Your task to perform on an android device: I have scheduled meetings, so I want to search for the train from Groningen Netherlands to Amsterdam Centraal on November 5th, and the arrival time will be 09:00 am on the Glimble app
Image 0: 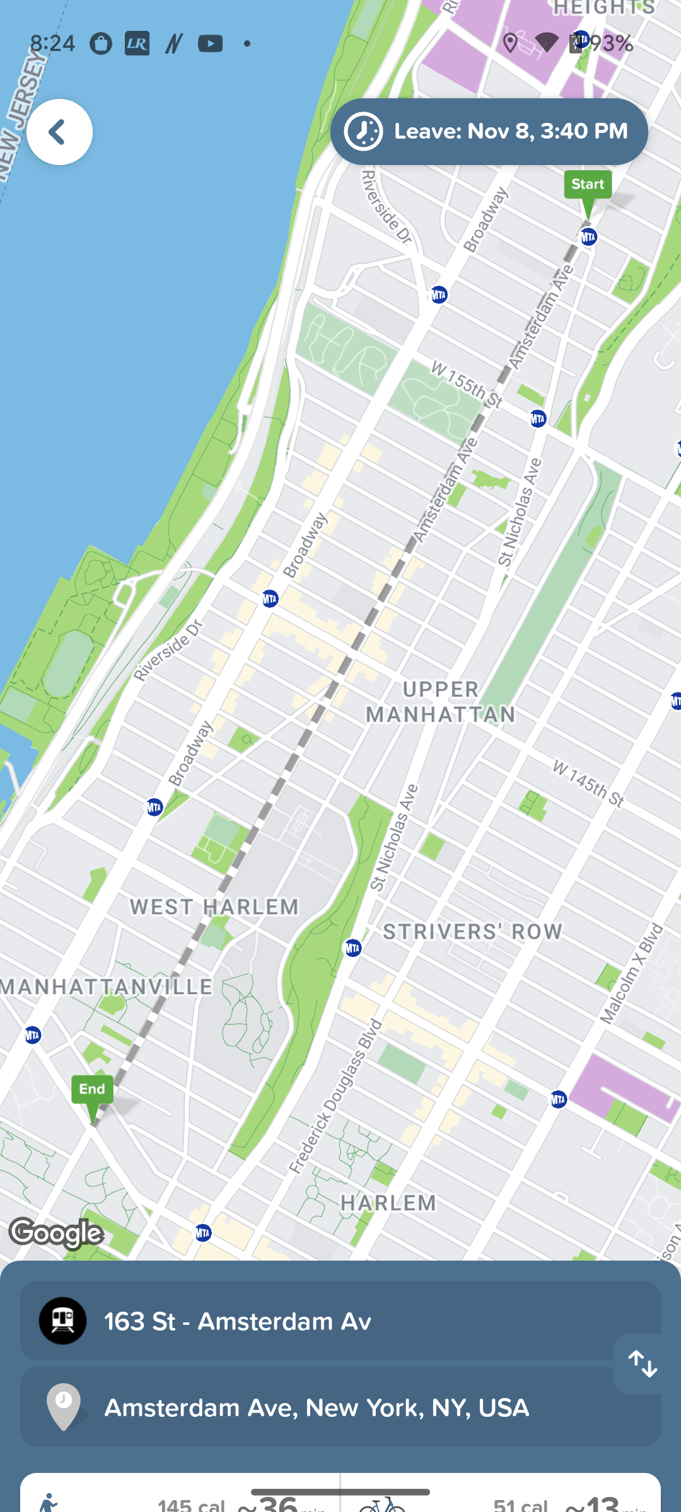
Open the Glimble app
Step 0: open app "glimble"
Image 1: 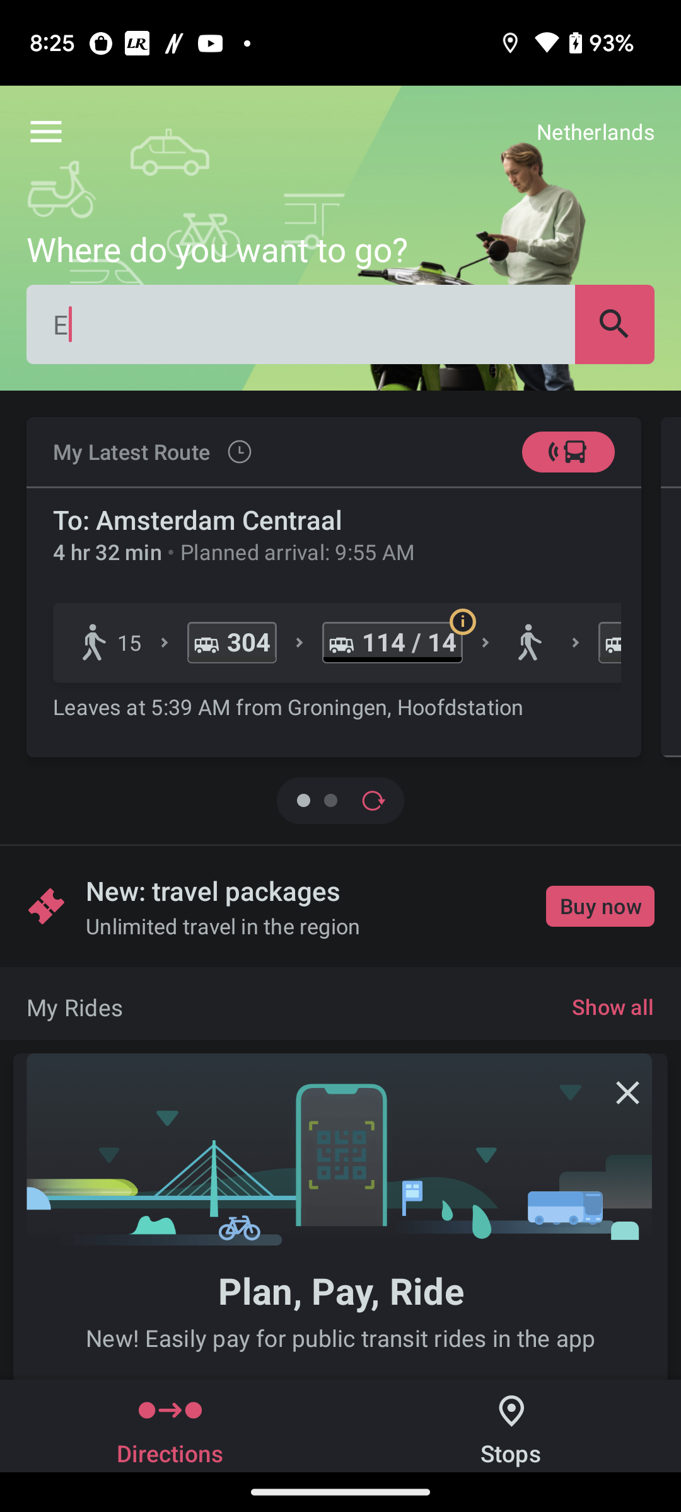
Click on the search icon l
Step 1: click (340, 324)
Image 2: 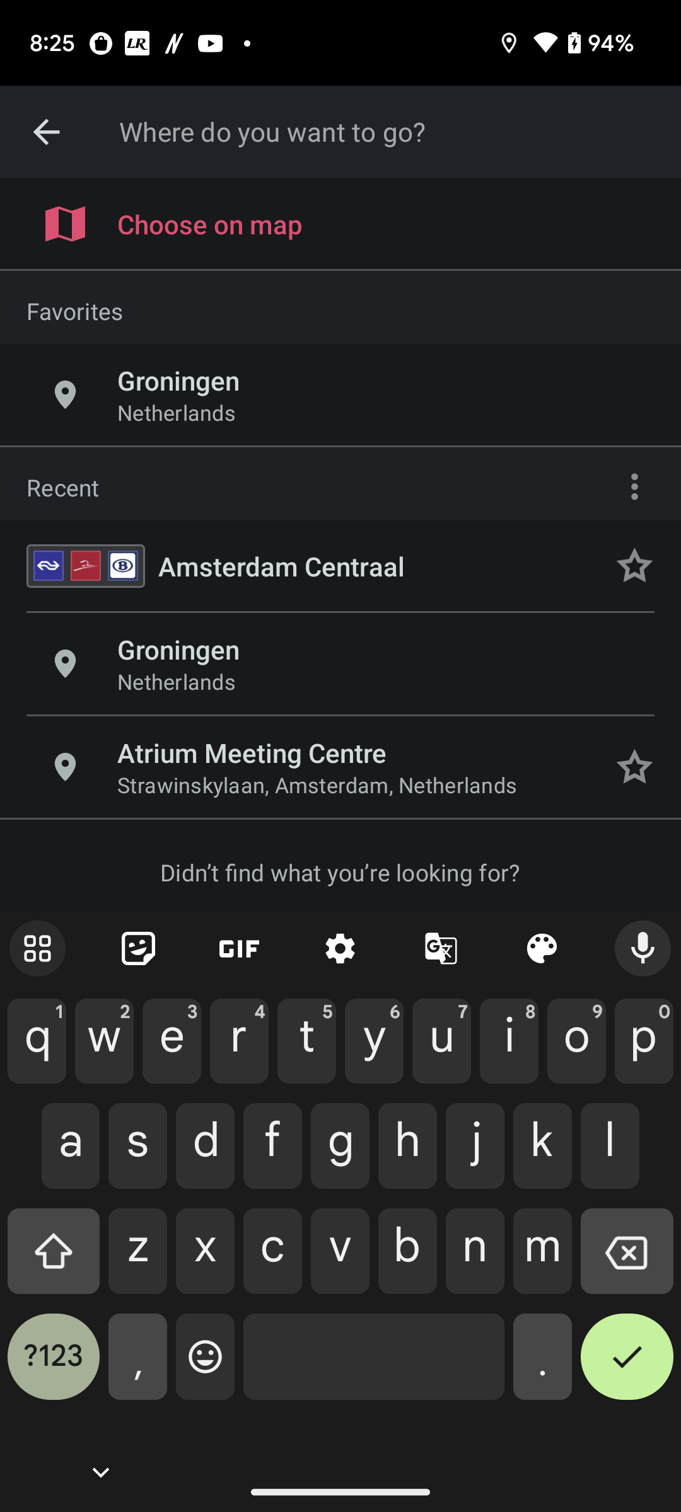
Type Amsterdam Centraal in search bar
Step 2: type "Amsterdam Centraal"
Image 3: 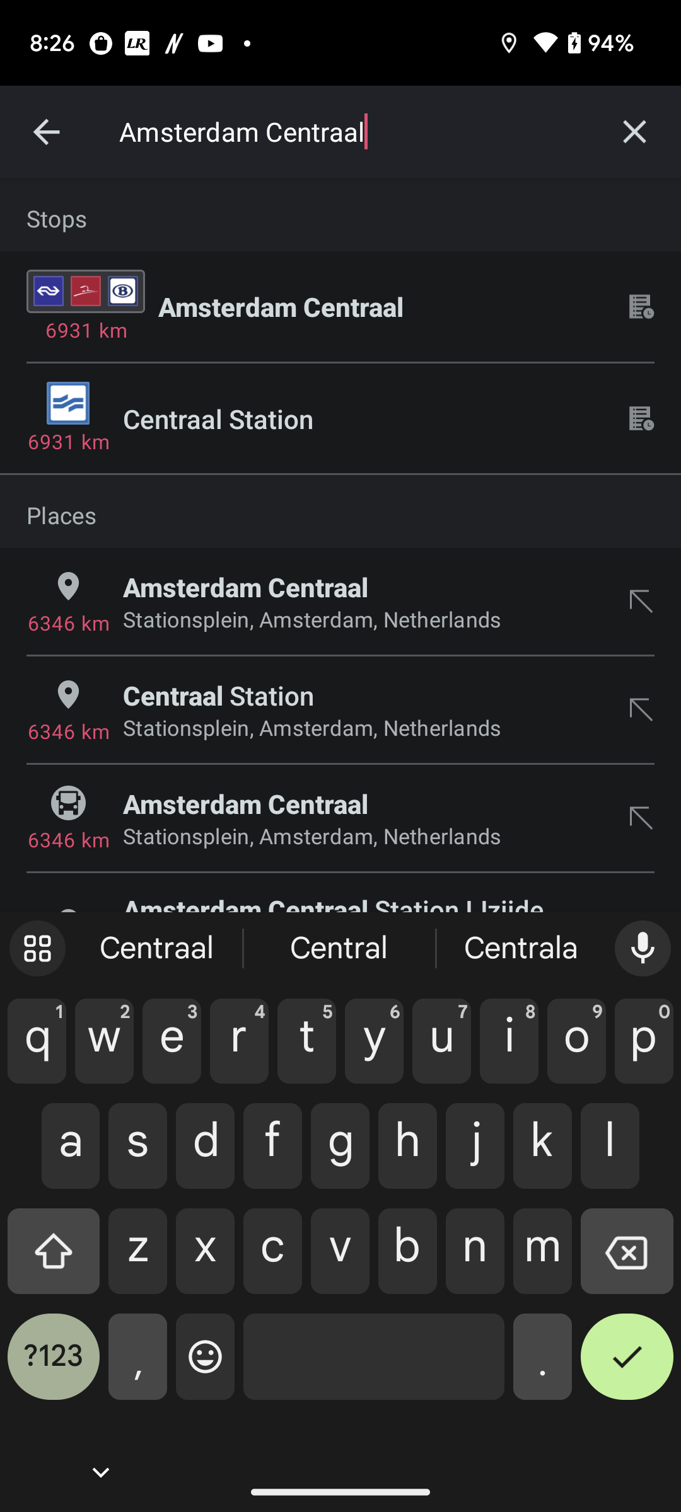
Click on the first suggestion
Step 3: click (380, 306)
Image 4: 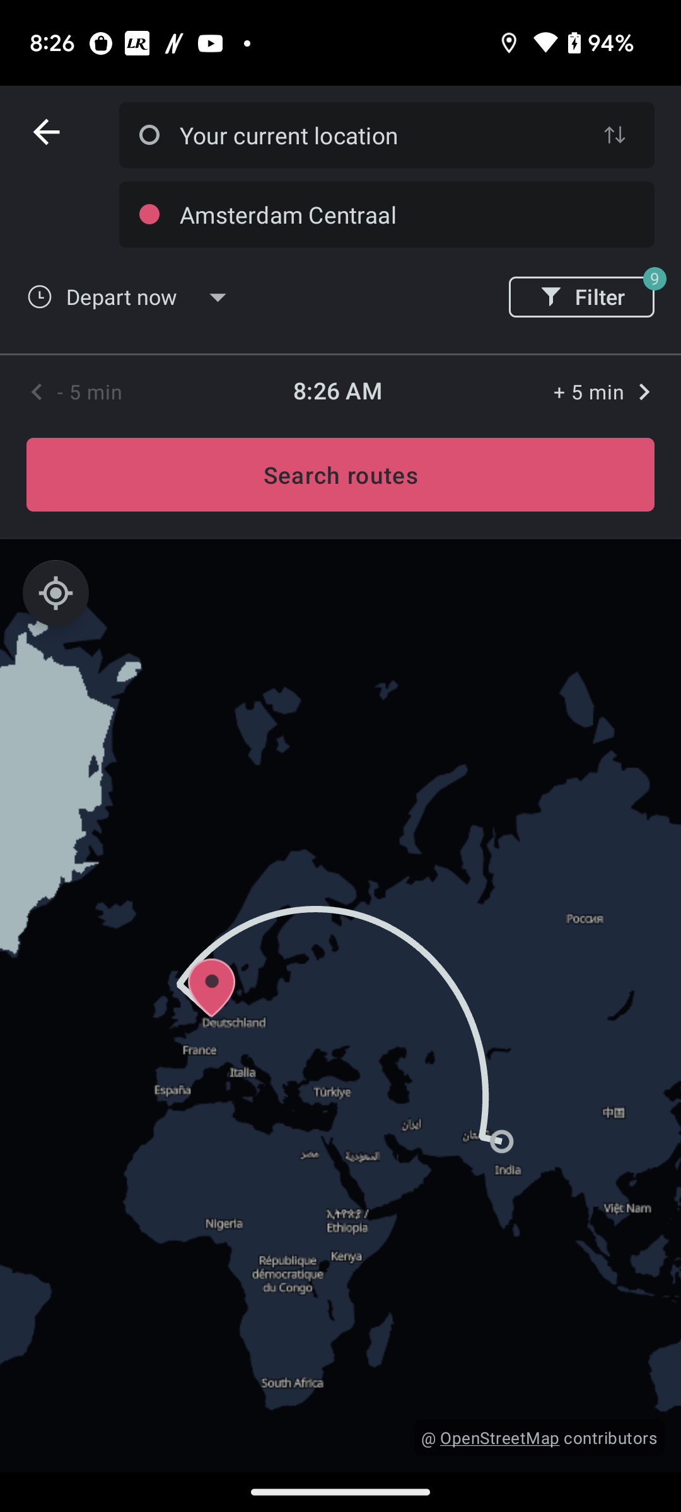
Click on the first suggestion
Step 4: wait
Image 5: 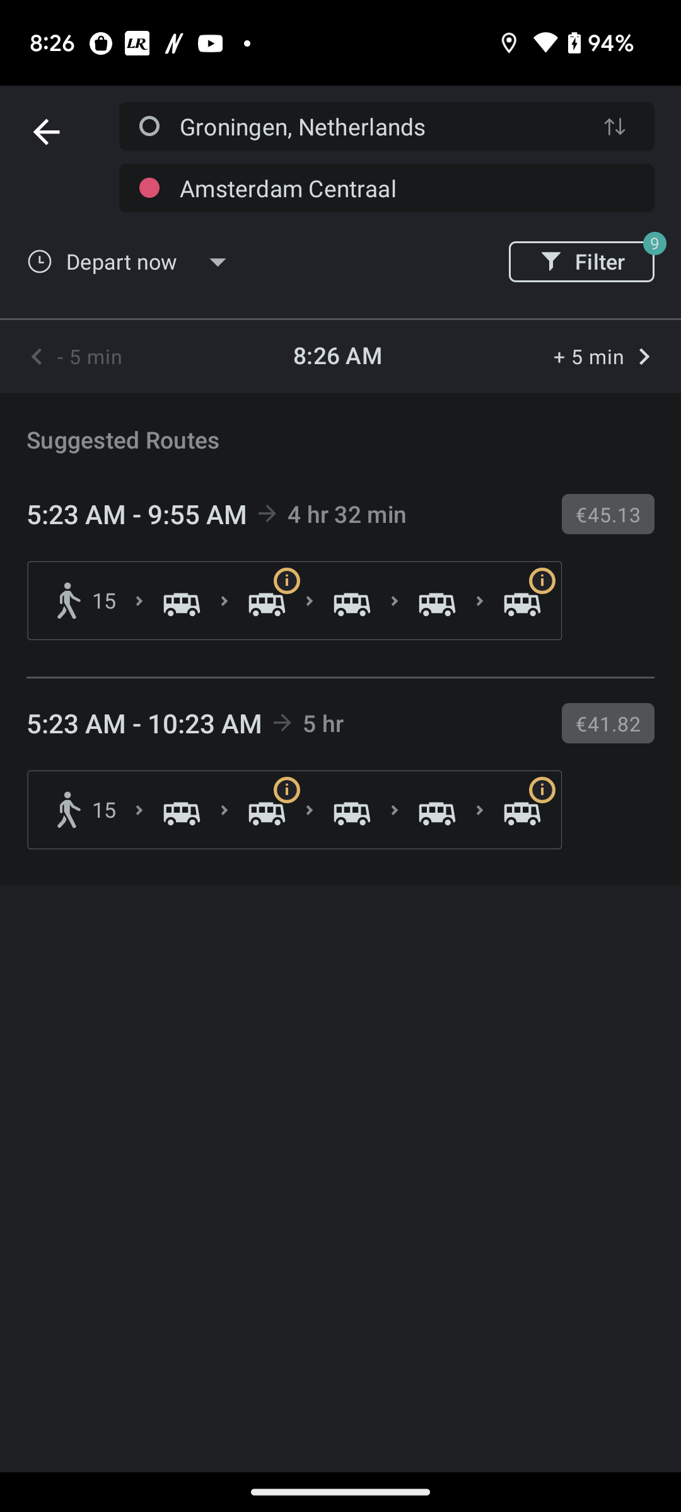
Click on the Depart now
Step 5: click (142, 261)
Image 6: 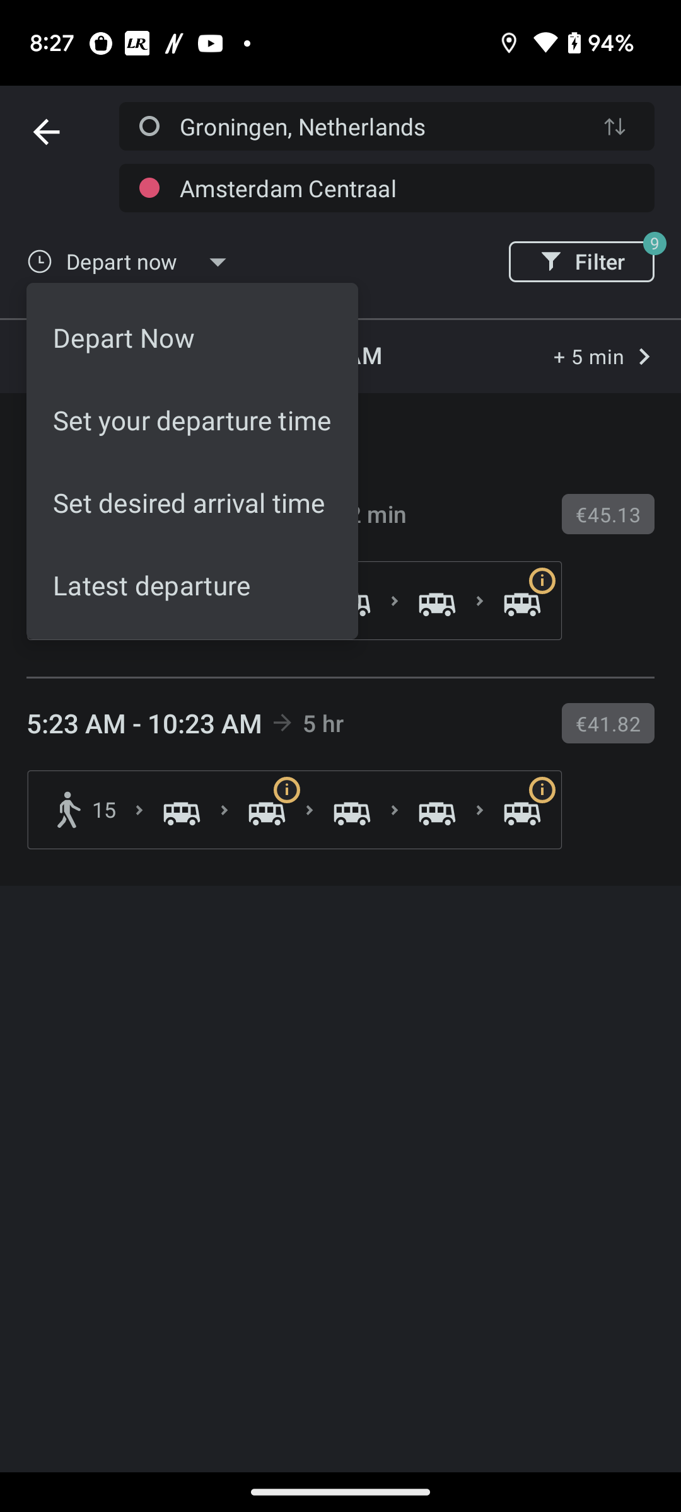
Click on the Depart now
Step 6: click (130, 263)
Image 7: 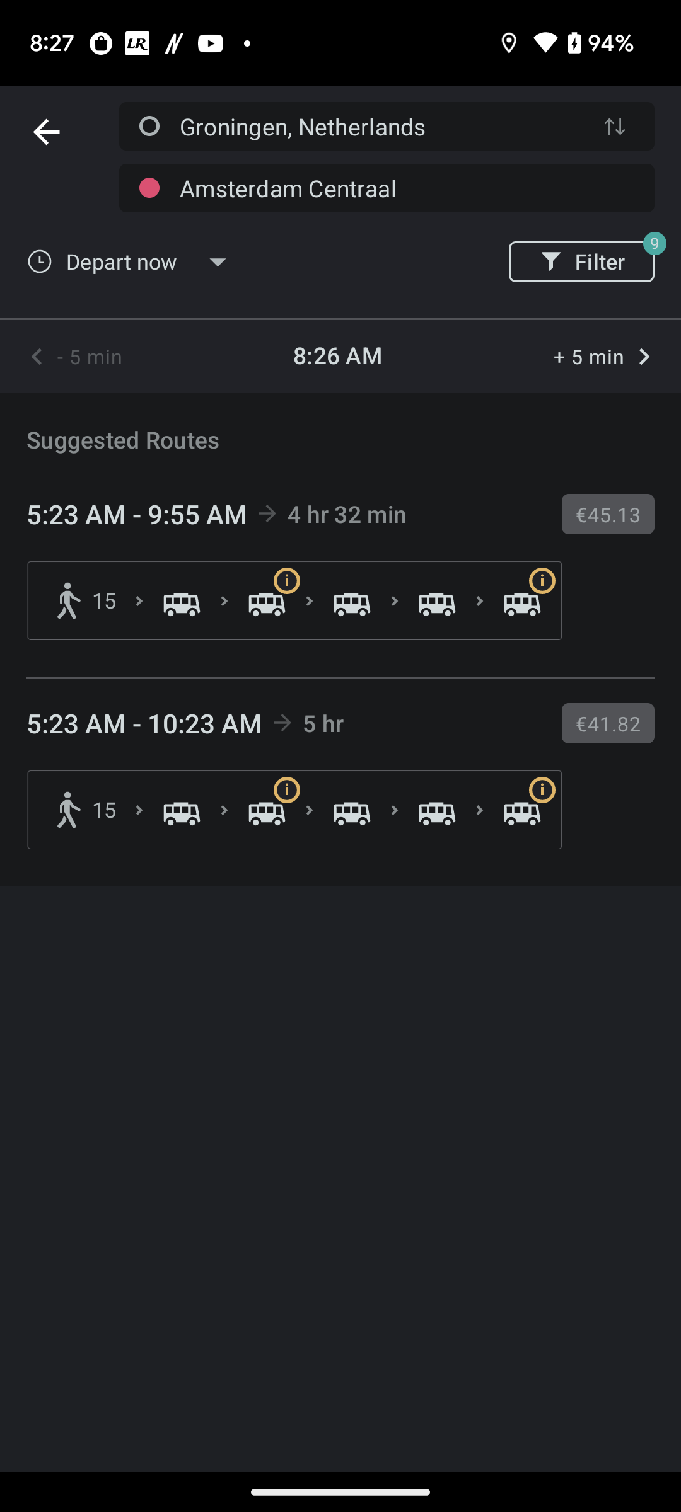
Click on the Depart now
Step 7: wait
Image 8: 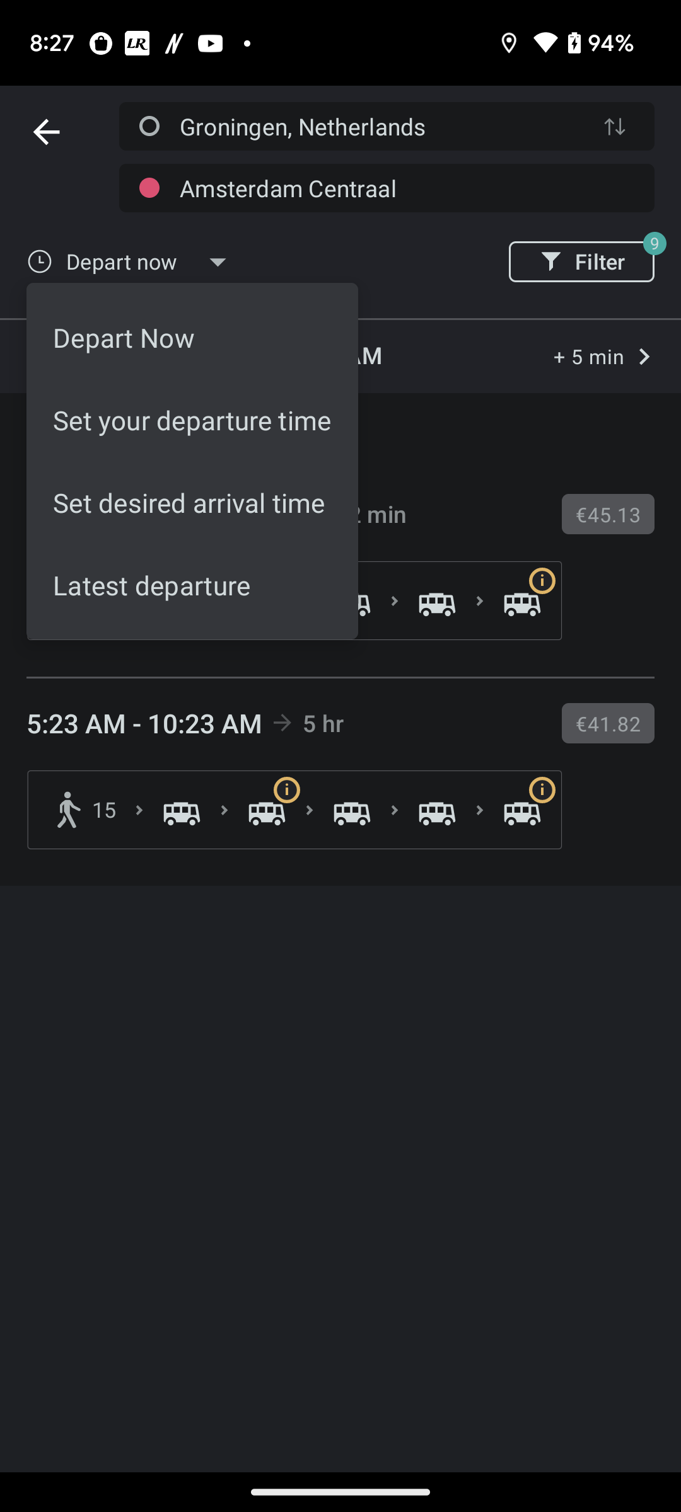
Click on the Set desired arrival time
Step 8: click (192, 502)
Image 9: 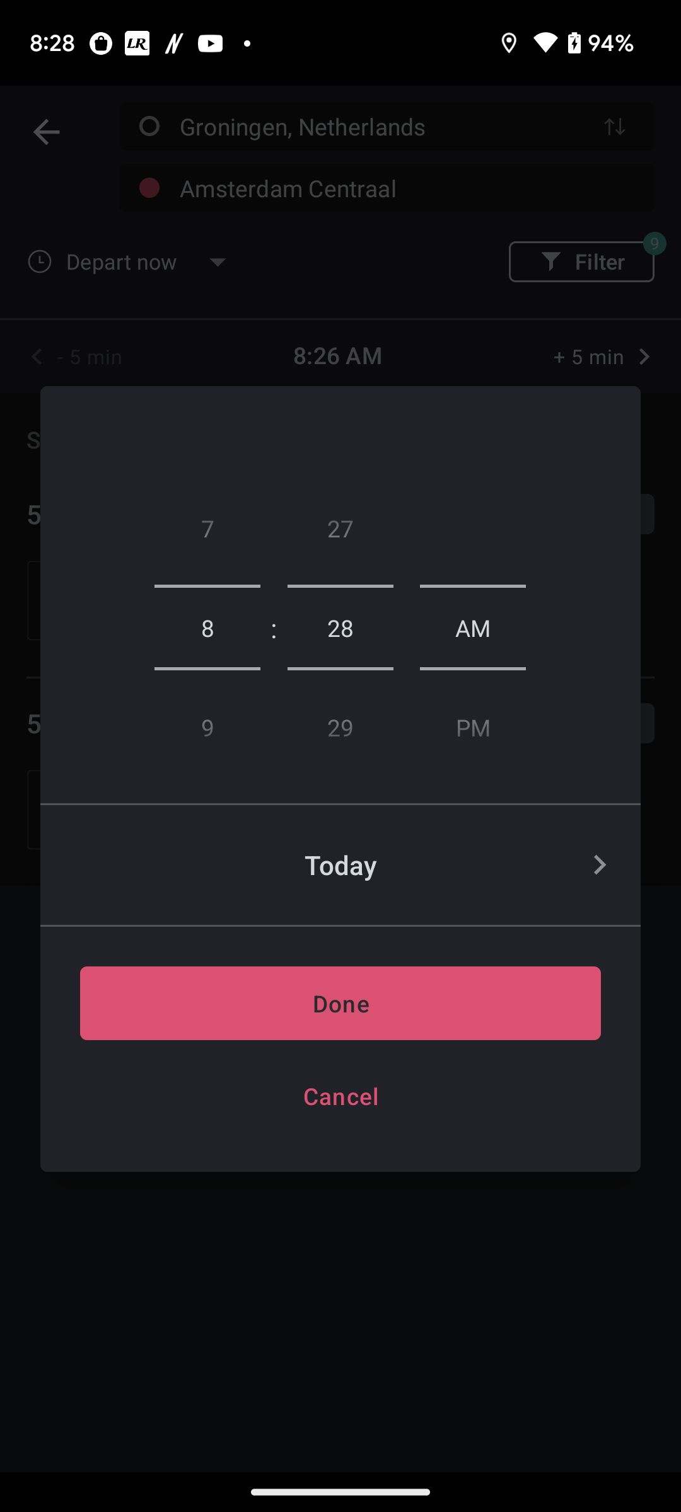
Click on the Set desired arrival time
Step 9: wait
Image 10: 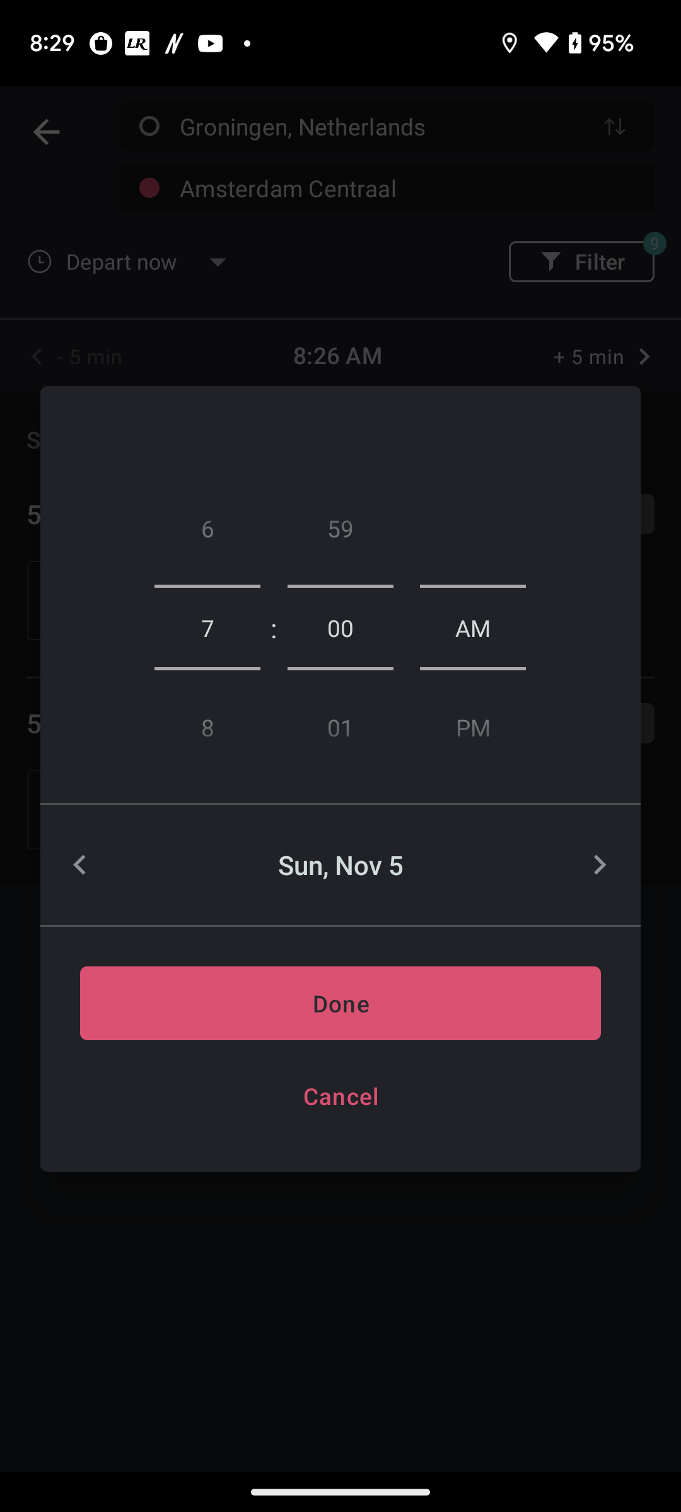
Click on the Done button
Step 10: click (340, 1003)